Your task to perform on an android device: I want to be on time at every calendar event, so set the event notification to 15 minutes earlier and change the event colour to Grape.
Image 0: 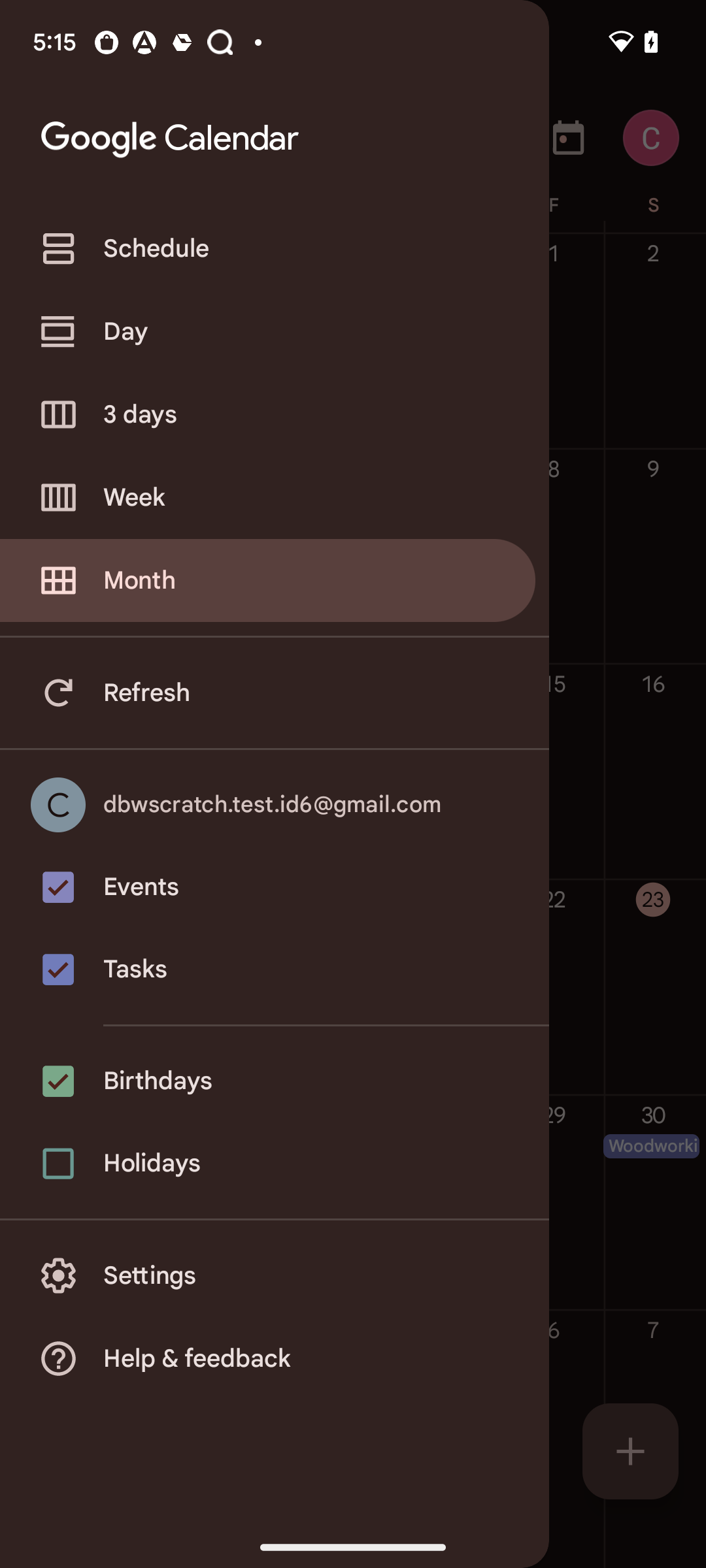
Go to the Settings 
Step 0: click (155, 1203)
Image 1: 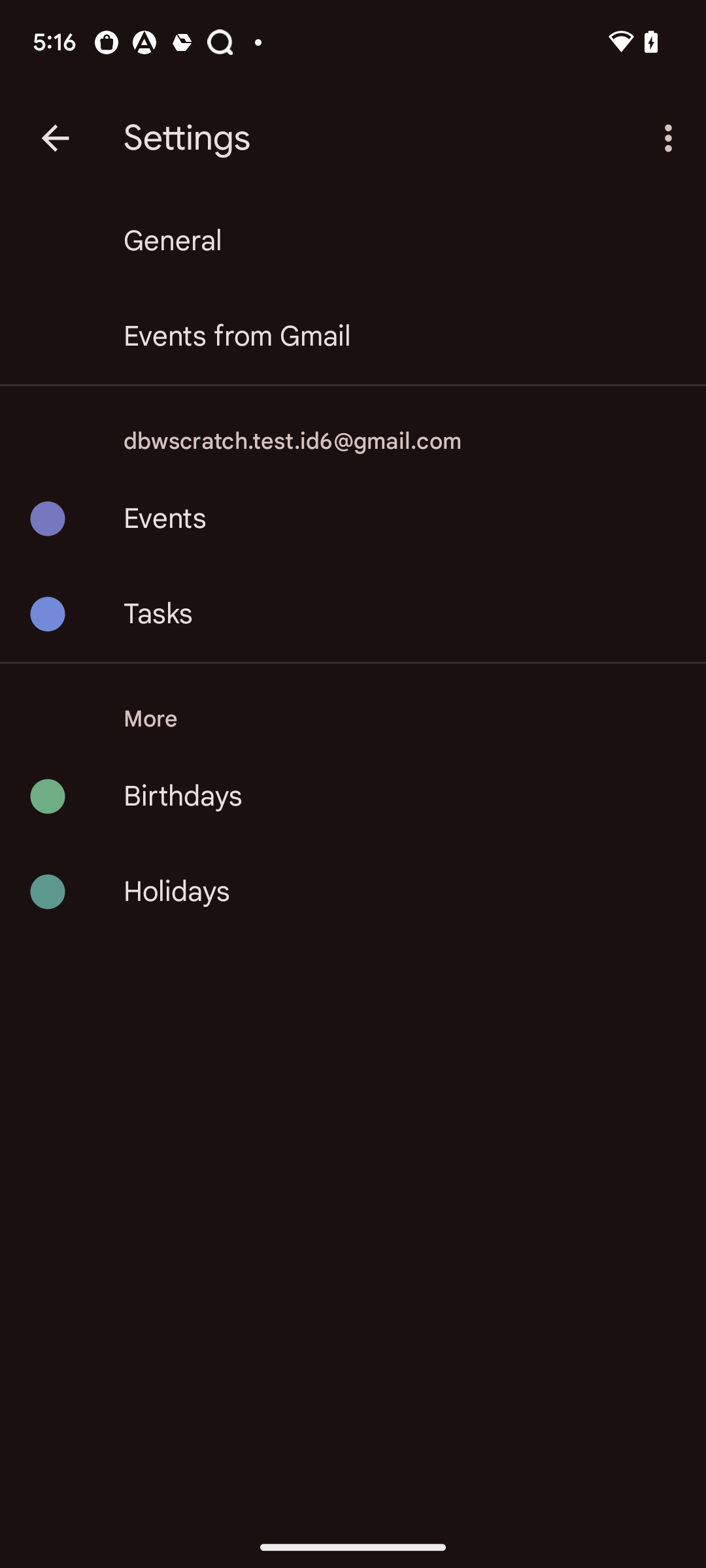
Click on the Events
Step 1: click (165, 518)
Image 2: 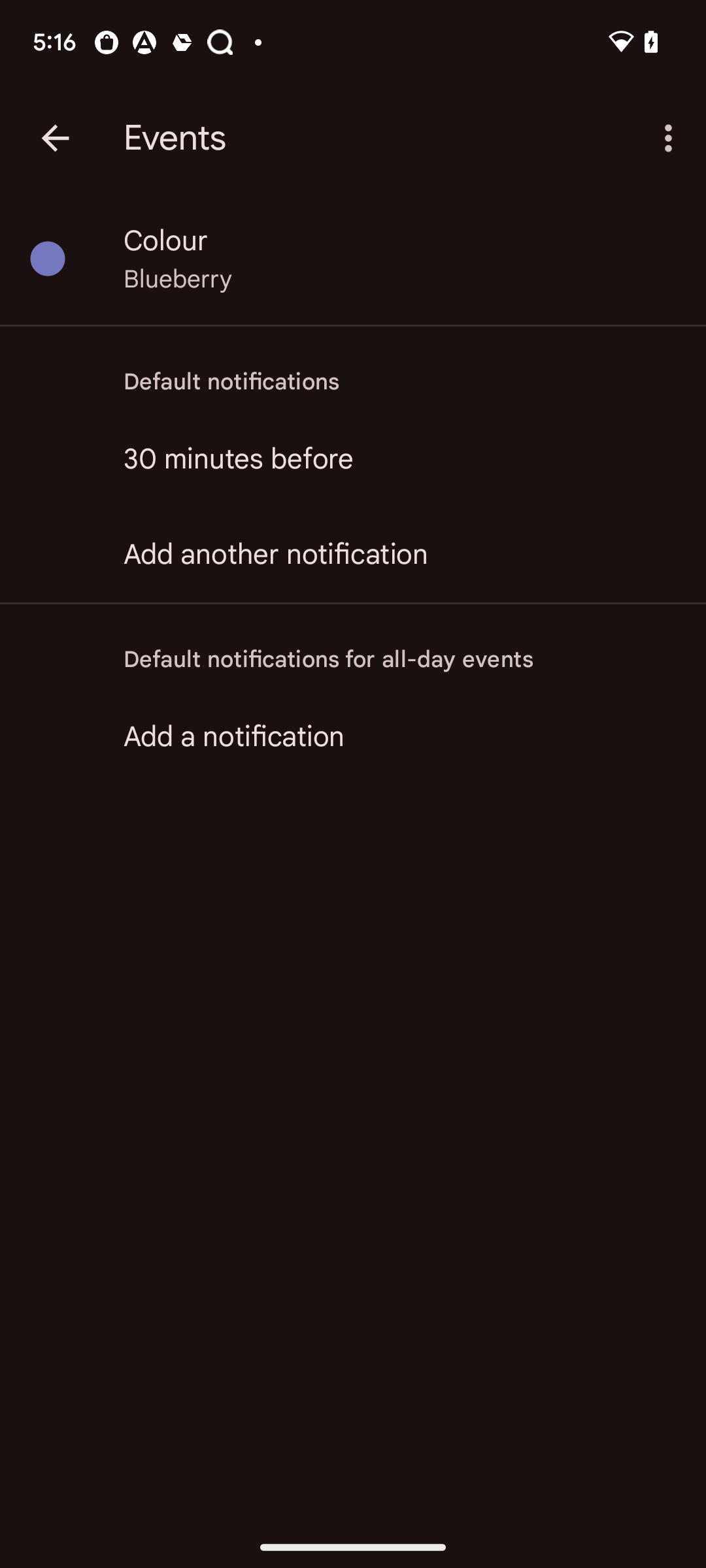
Click on 30 minutes before
Step 2: click (239, 459)
Image 3: 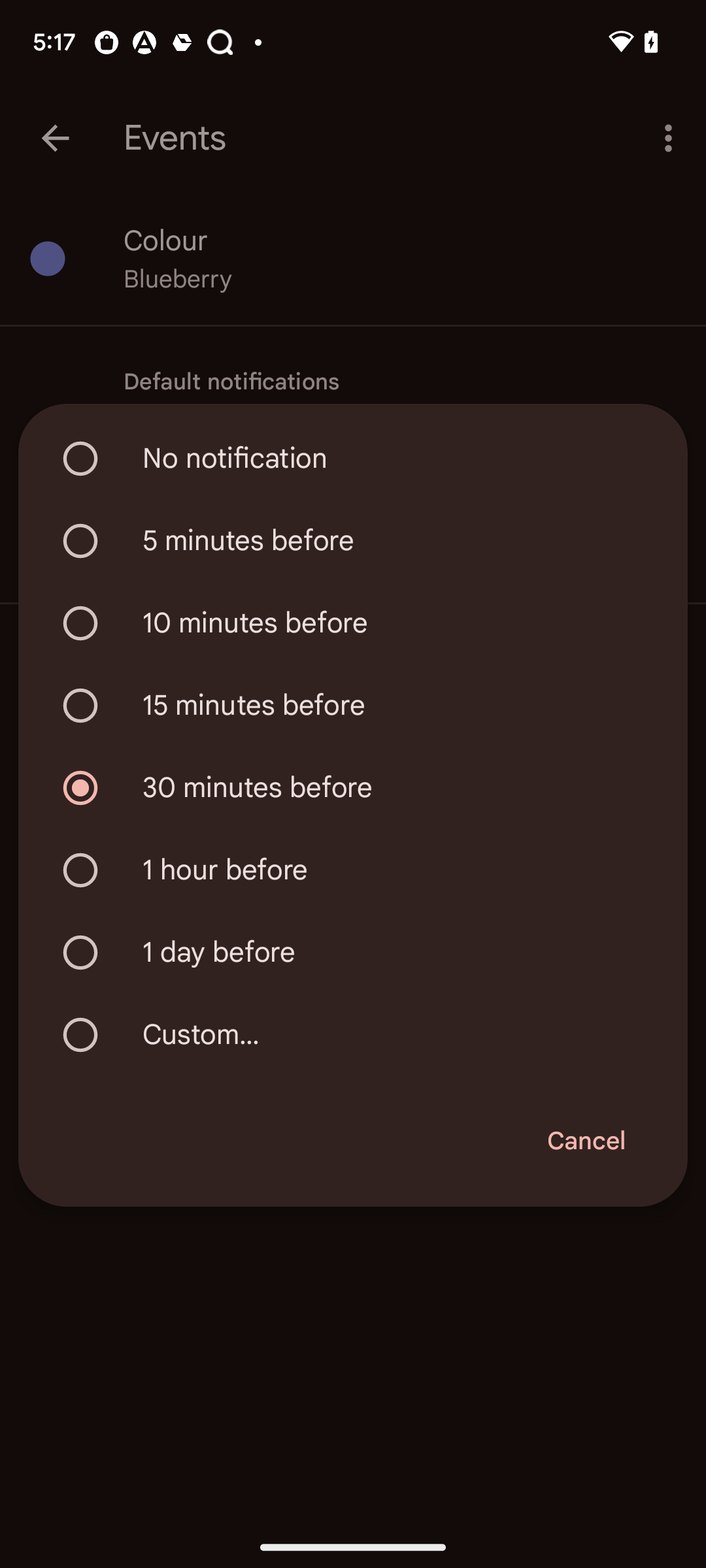
select 15 minutes before
Step 3: click (352, 706)
Image 5: 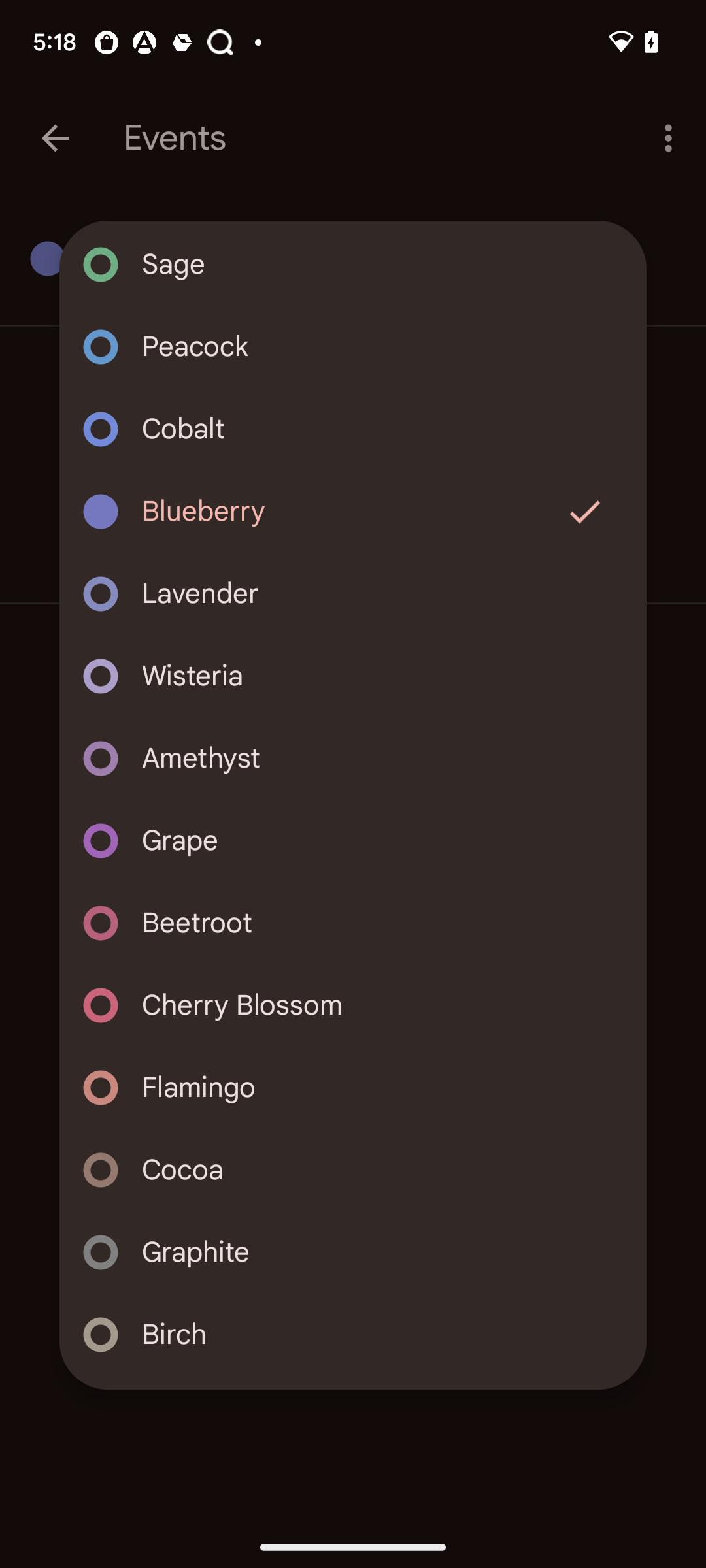
Choose Grape Colour
Step 5: click (394, 840)